Your task to perform on an android device: Go to Google Maps and find directions to Pier 4 Beach for this Saturday and save the address as Escape de ville
Image 0: 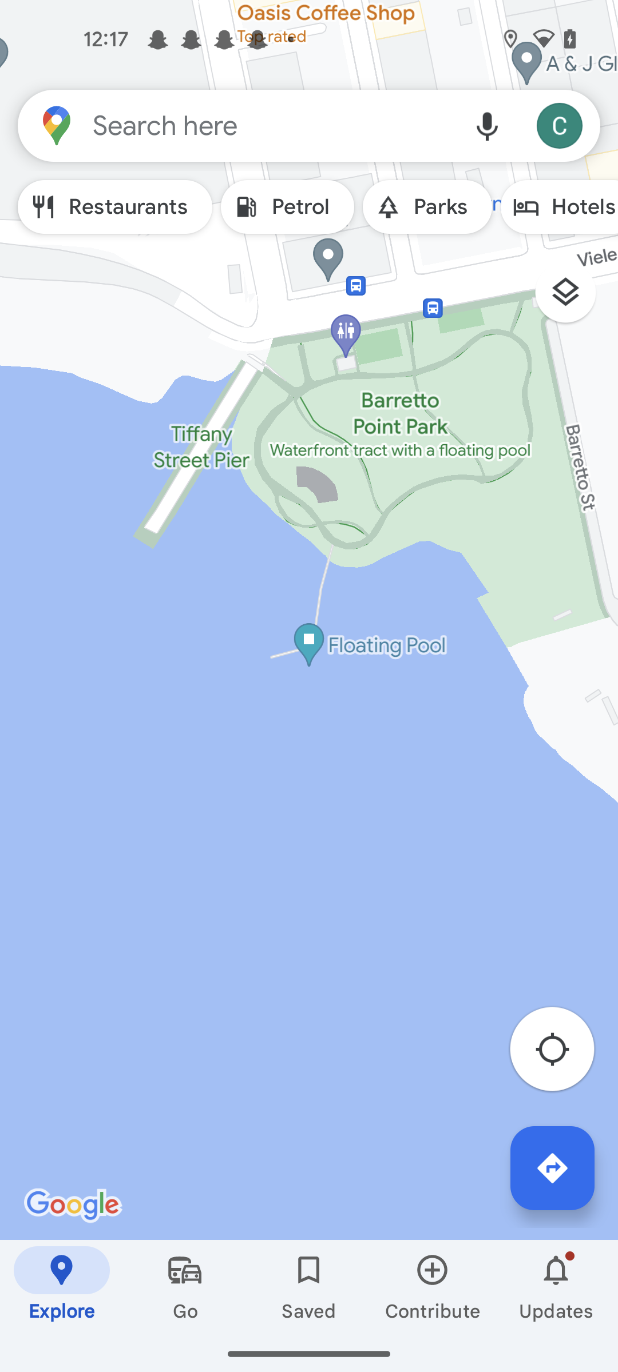
Click on the search tab at the top of the screen 
Step 0: click (272, 125)
Image 1: 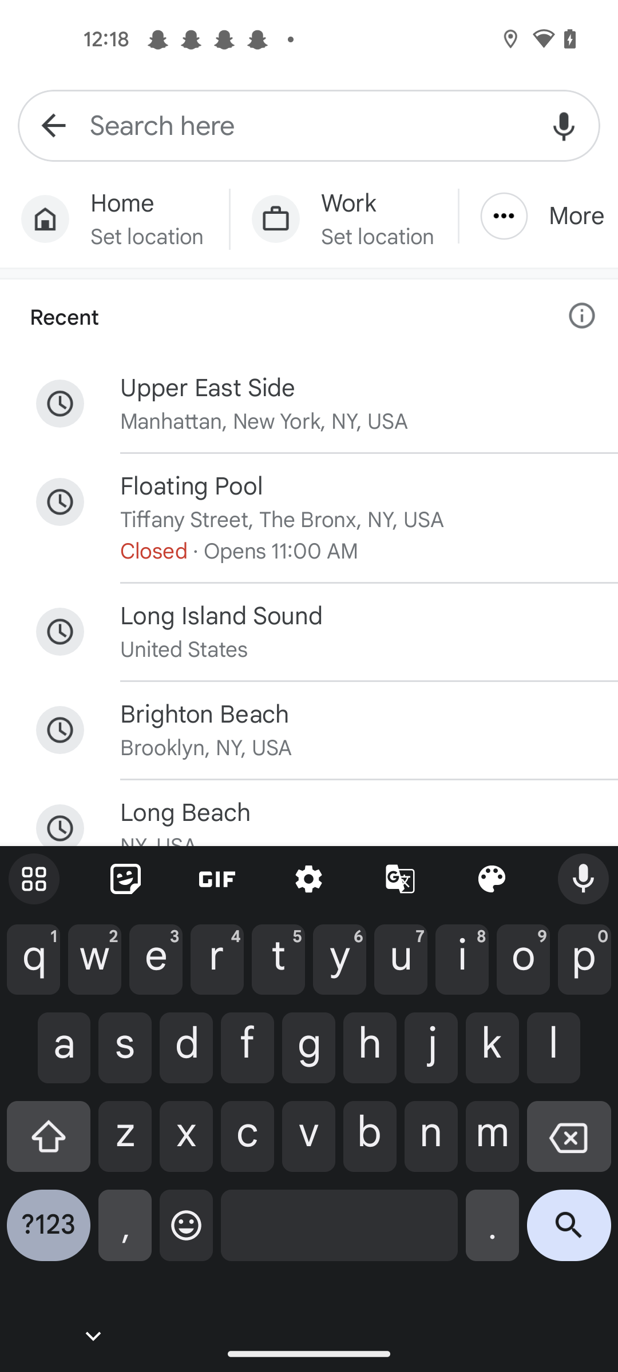
Enter a location as Pier 4 Beach
Step 1: type "Pier 4 Beach"
Image 2: 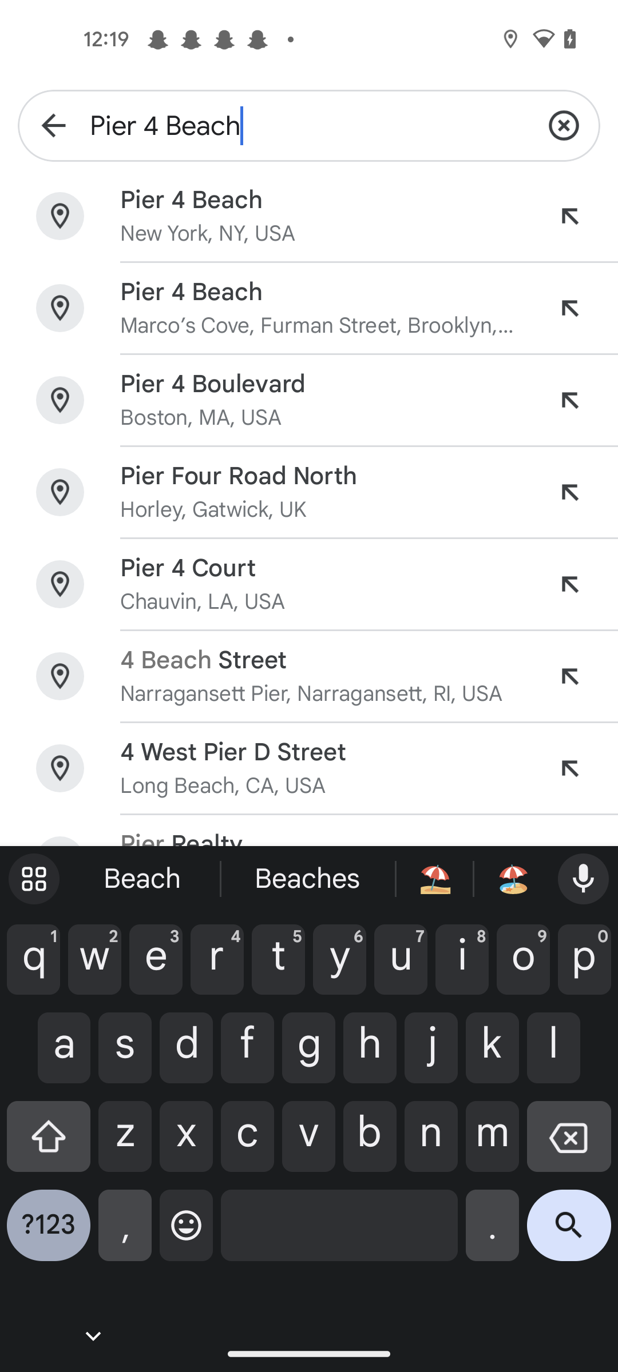
Click on the first result of the screen 
Step 2: click (324, 233)
Image 3: 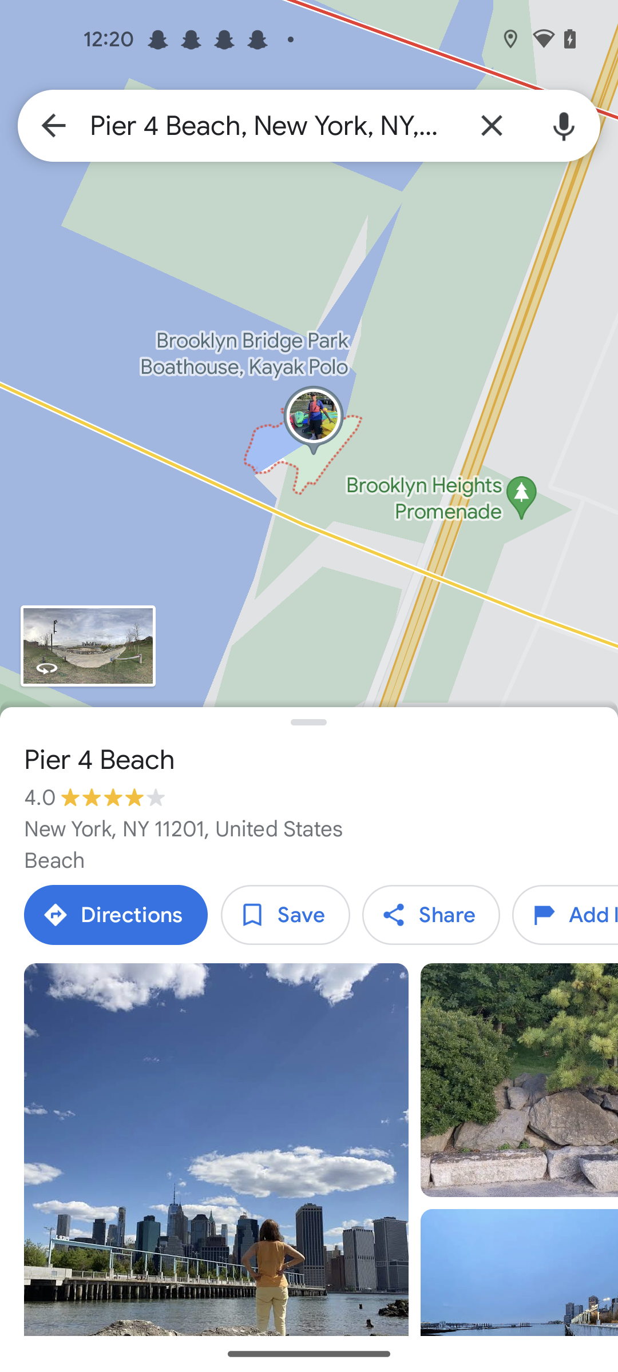
Click on the save button of the screen
Step 3: click (286, 915)
Image 4: 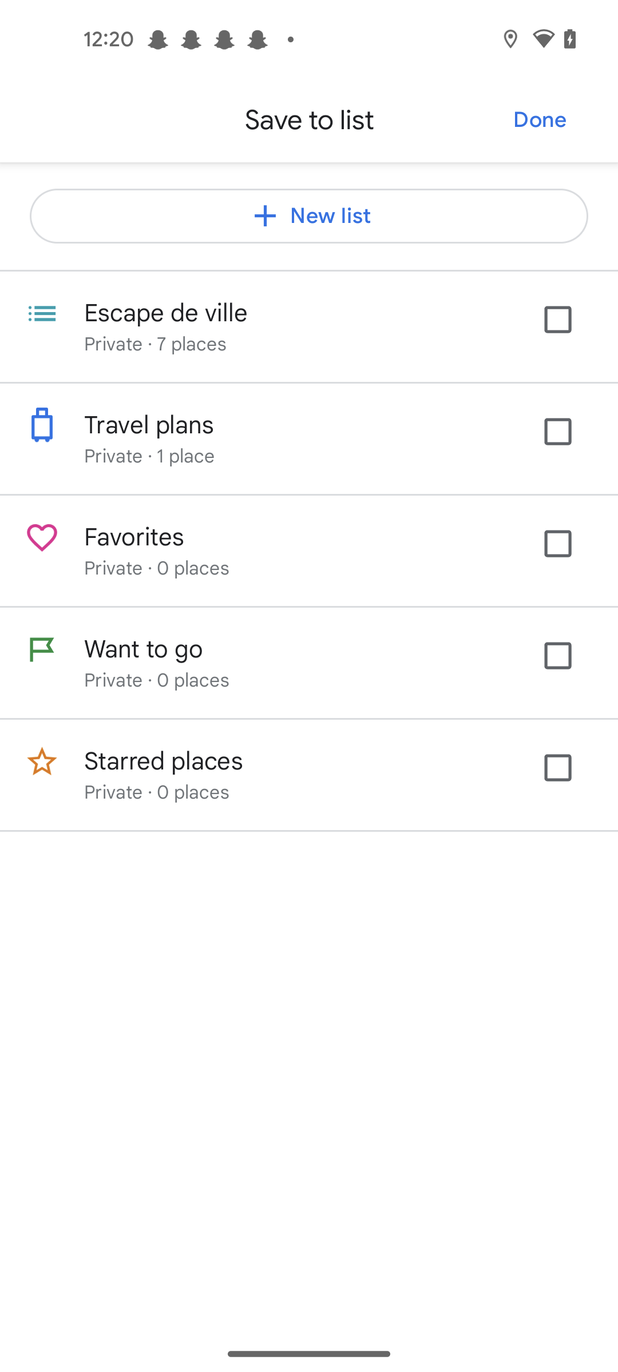
Click on the  Escape de ville option 
Step 4: click (569, 332)
Image 5: 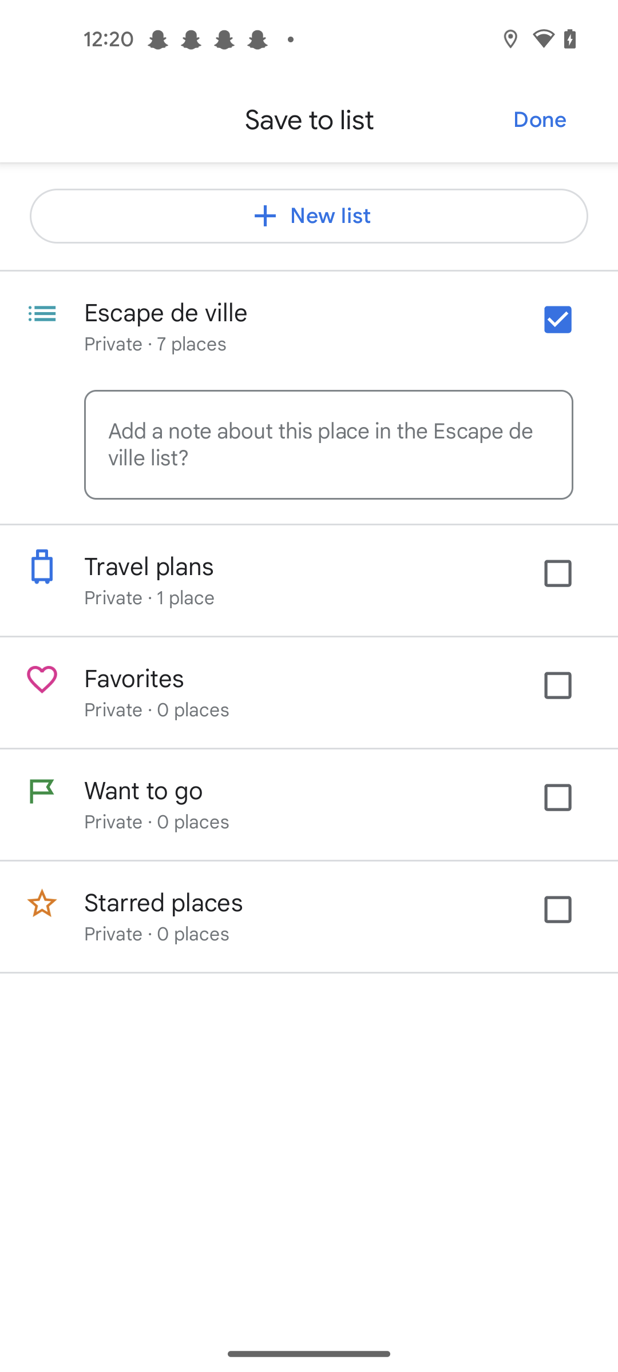
Click on the Done button at the right corner of the screen 
Step 5: click (540, 120)
Image 6: 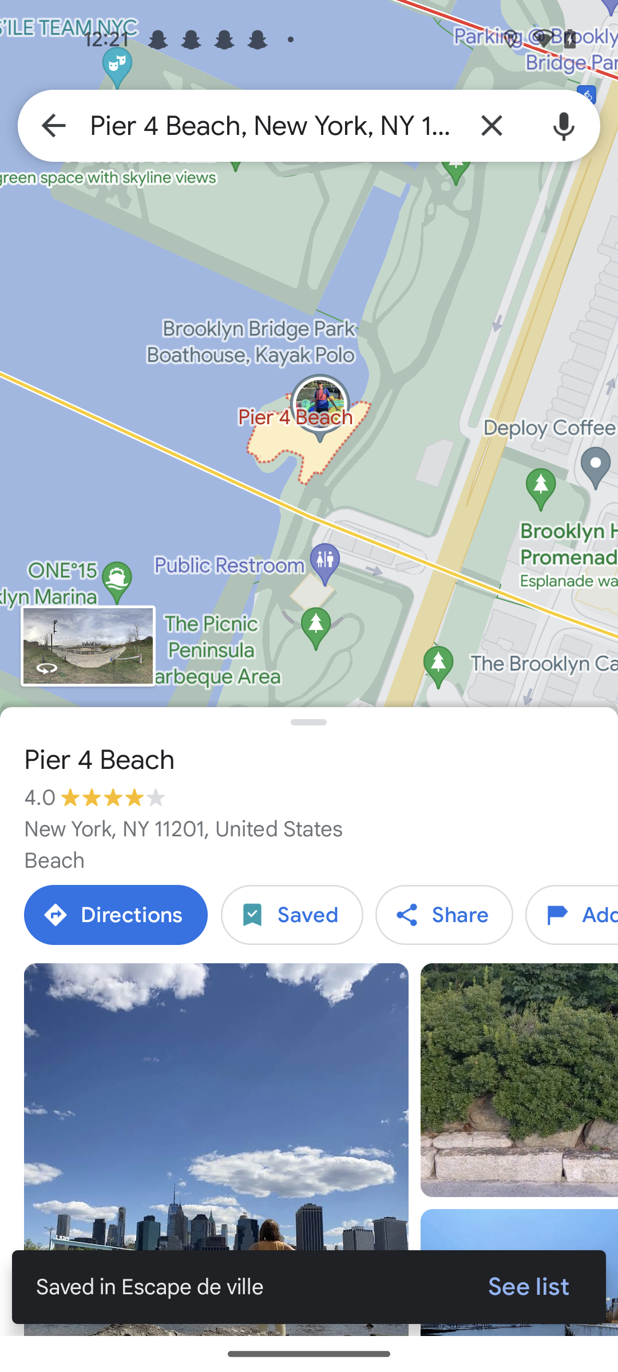
Click on the directions tab
Step 6: click (116, 915)
Image 8: 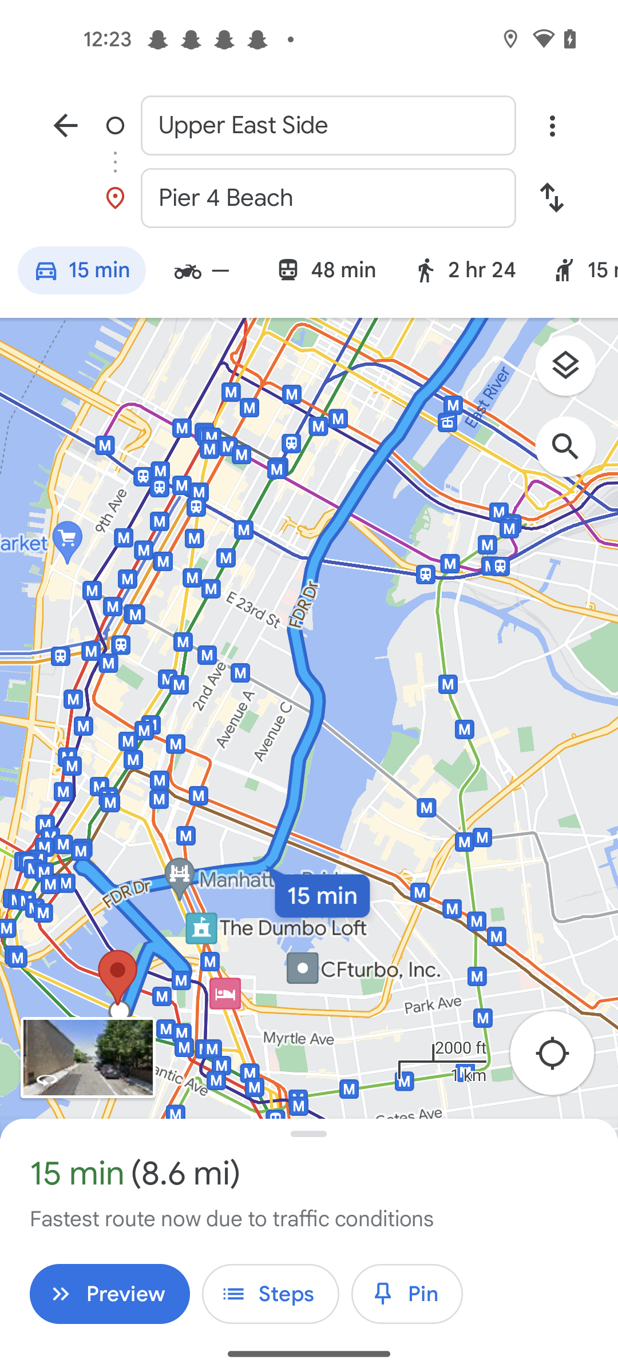
Click on the three dots at the top right corner of the screen 
Step 8: click (552, 125)
Image 9: 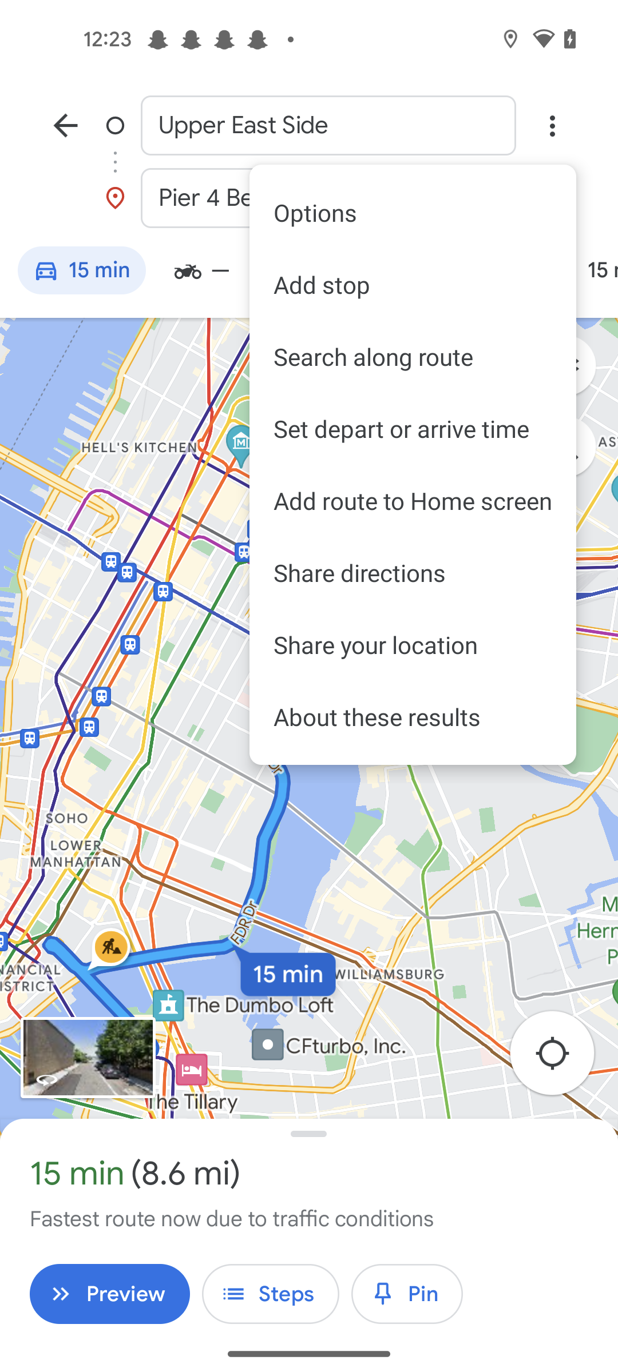
Click on the set depart or arrive time option
Step 9: click (413, 428)
Image 10: 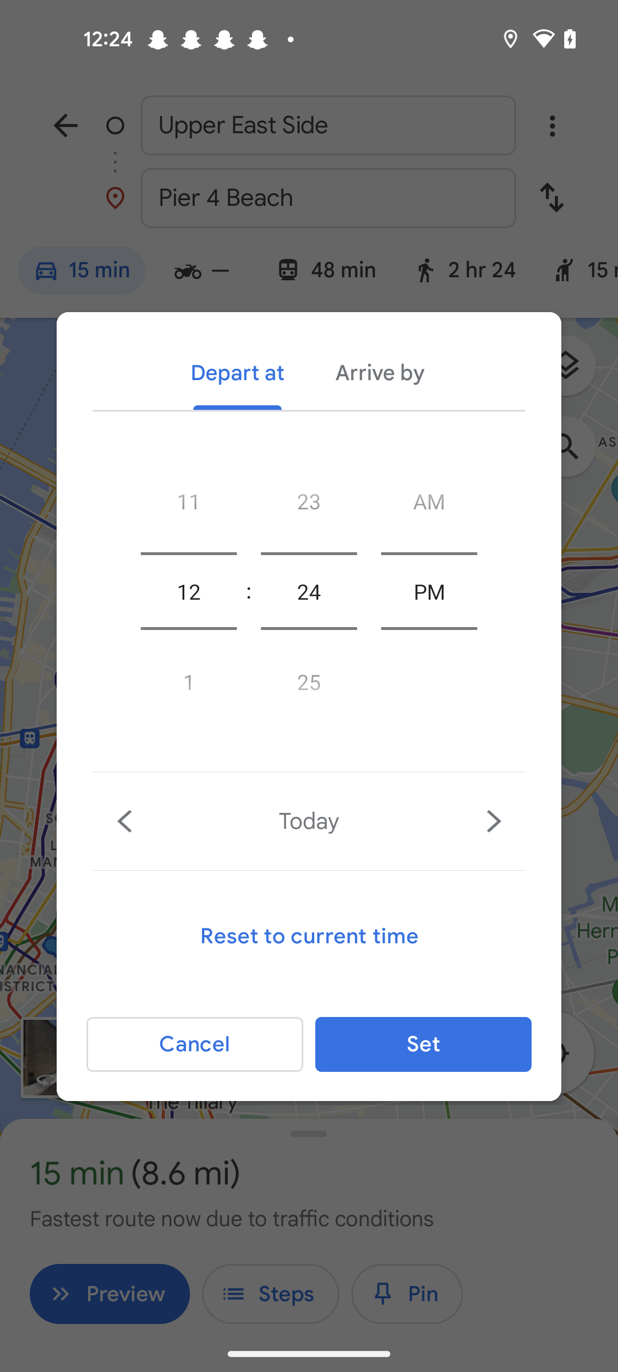
Click on the v fordward icon for set the saturday 
Step 10: click (489, 821)
Image 11: 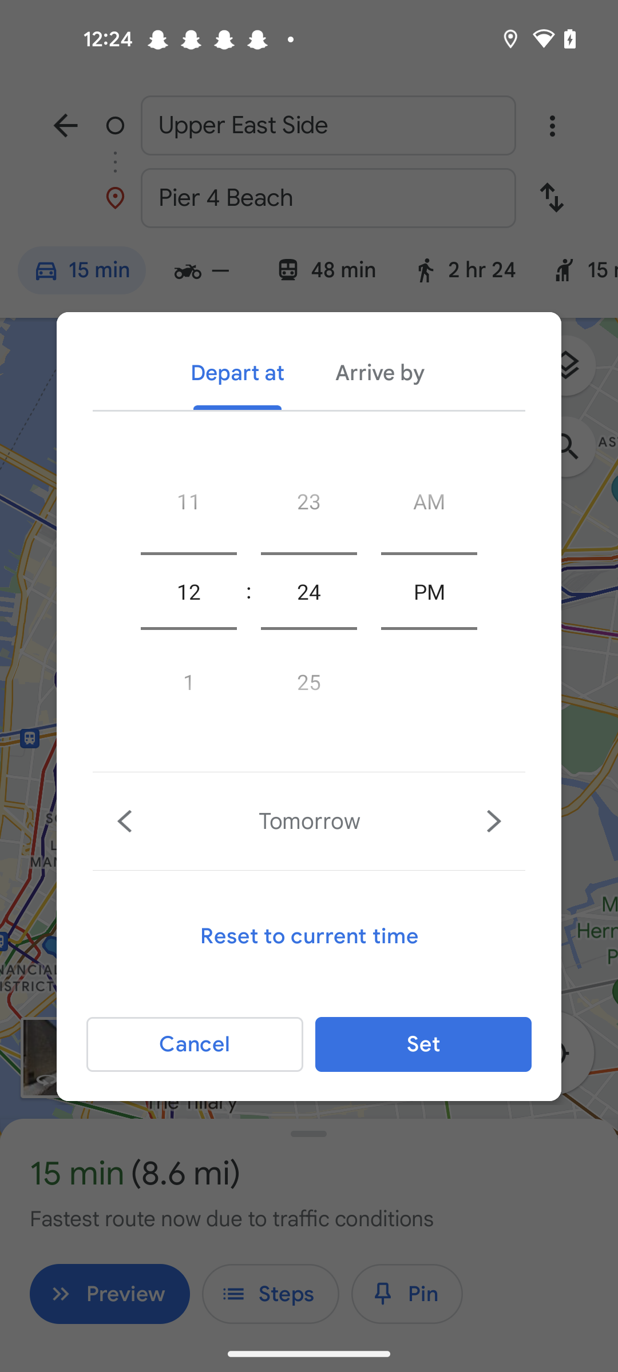
Click on the v fordward icon for set the saturday 
Step 11: click (489, 821)
Image 12: 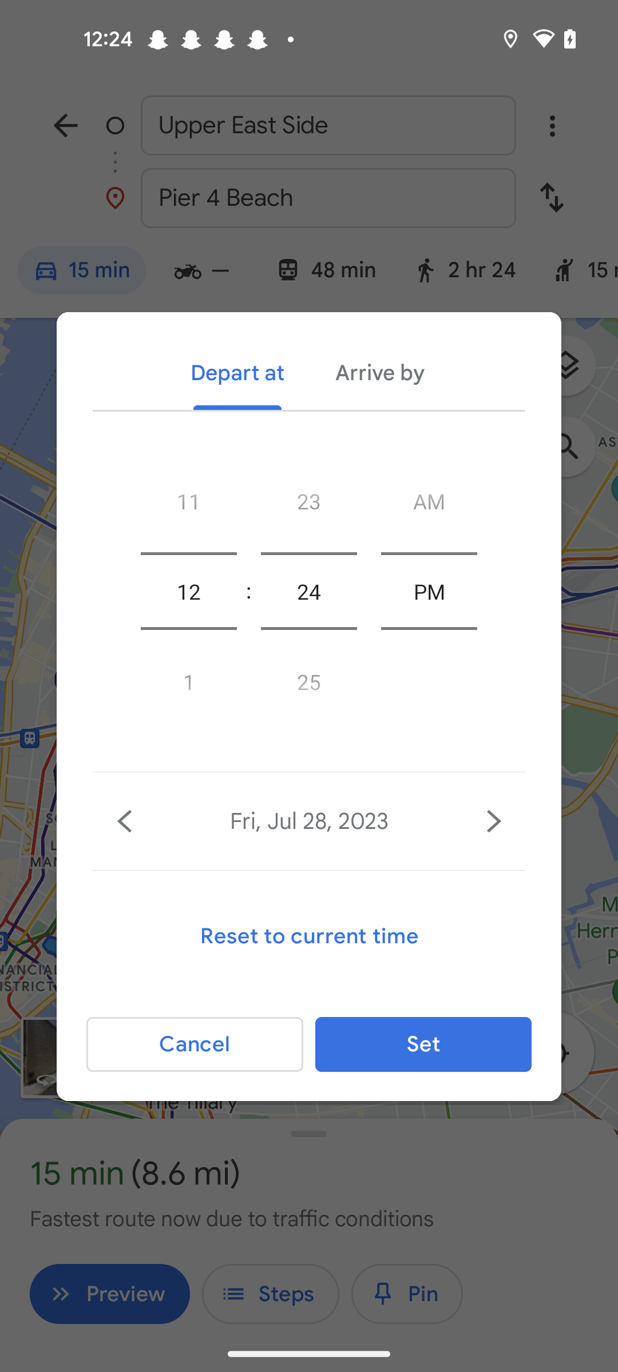
Click on the v fordward icon for set the saturday 
Step 12: click (489, 821)
Image 13: 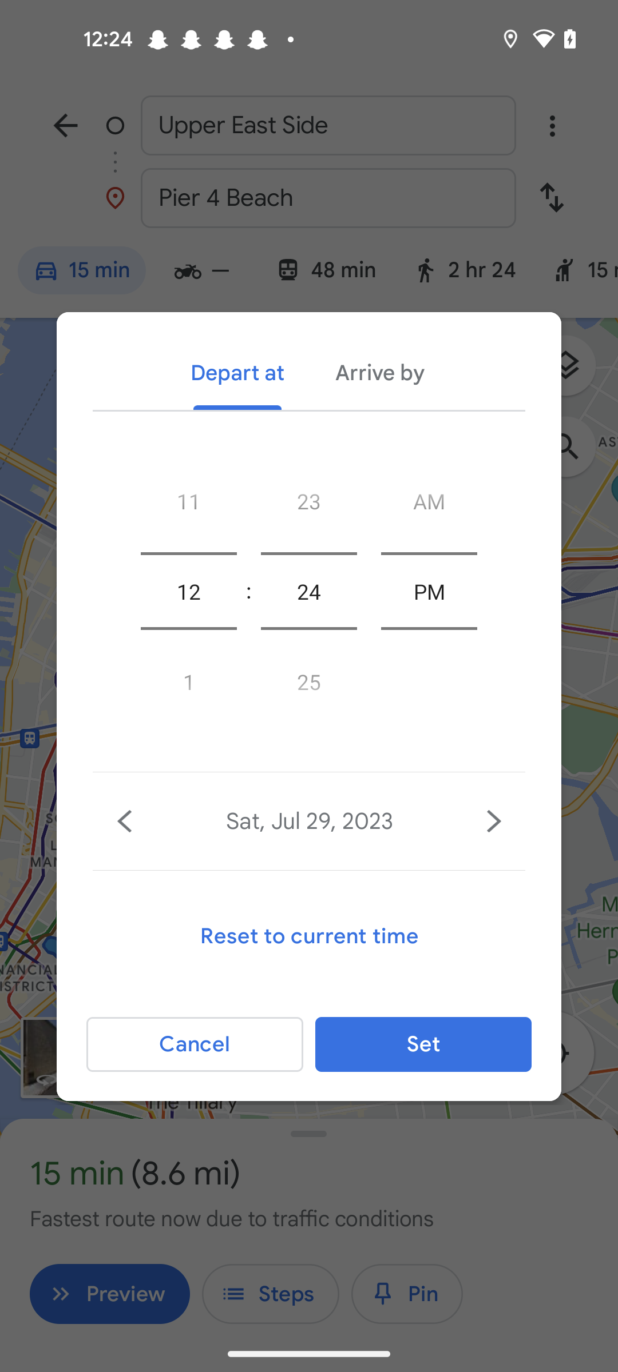
Click on the set button of the screen 
Step 13: click (423, 1044)